Your task to perform on an android device: I purchased a new phone and will be using it from now on, thus I must sign out of this phone's account. 
Image 0: 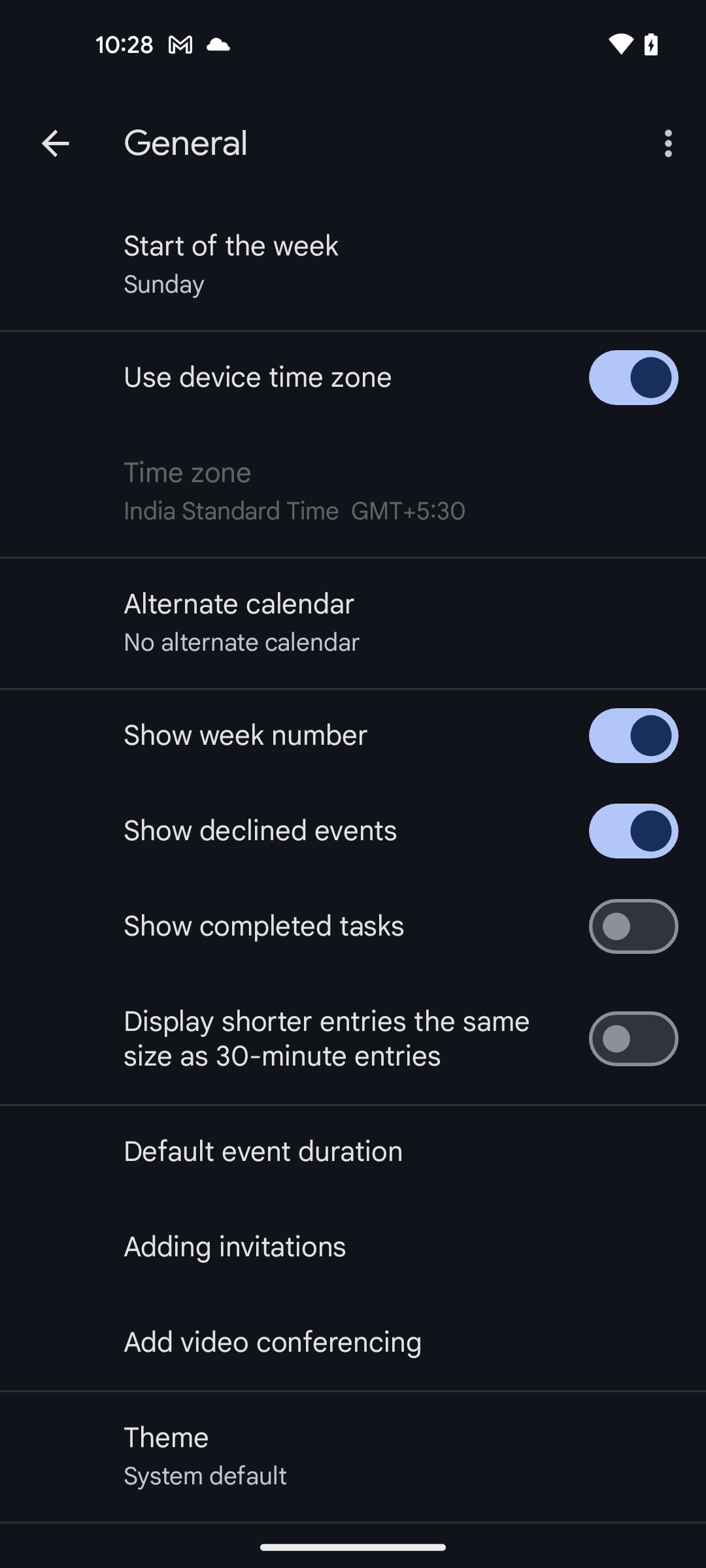
go back
Step 0: press back button
Image 2: 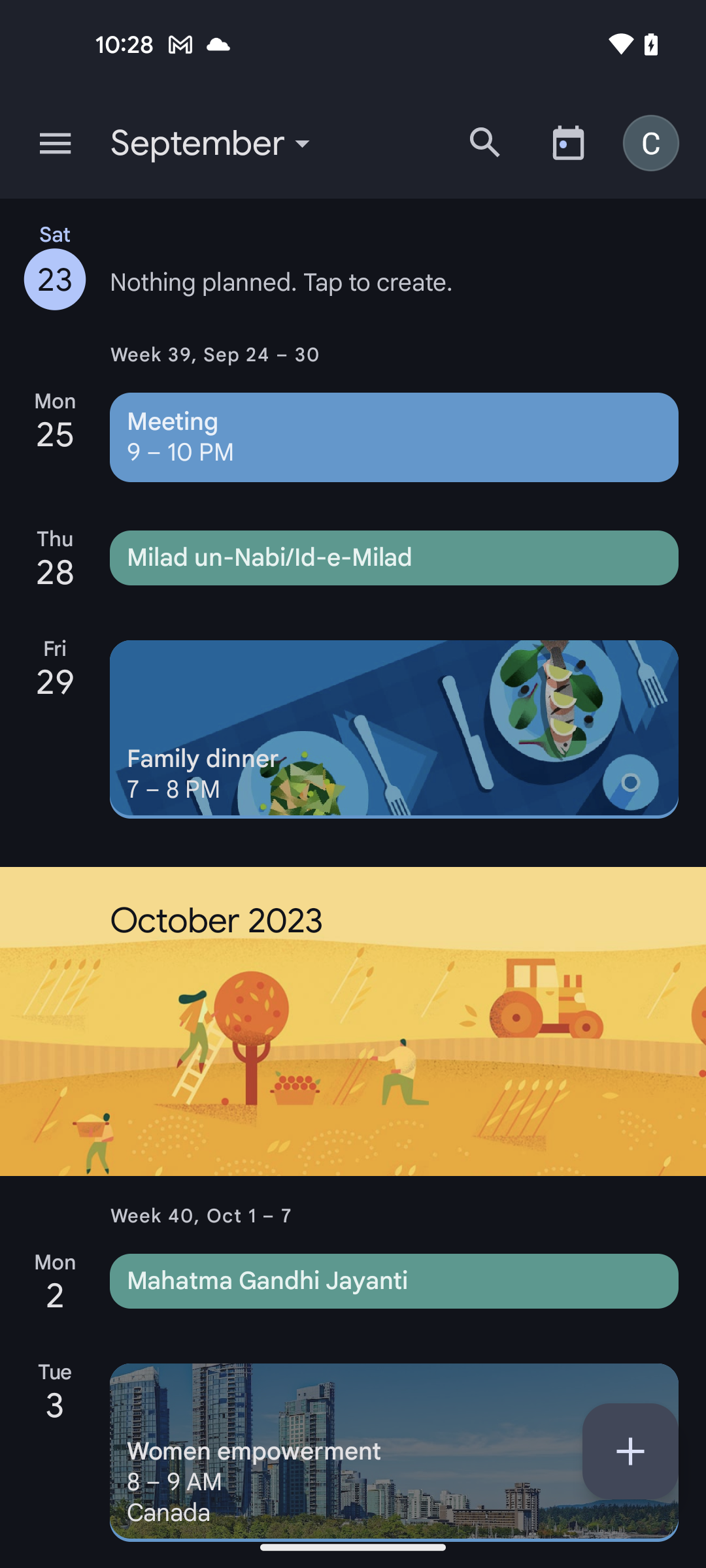
click on the profile icon at the top right corner of the screen
Step 2: click (658, 142)
Image 3: 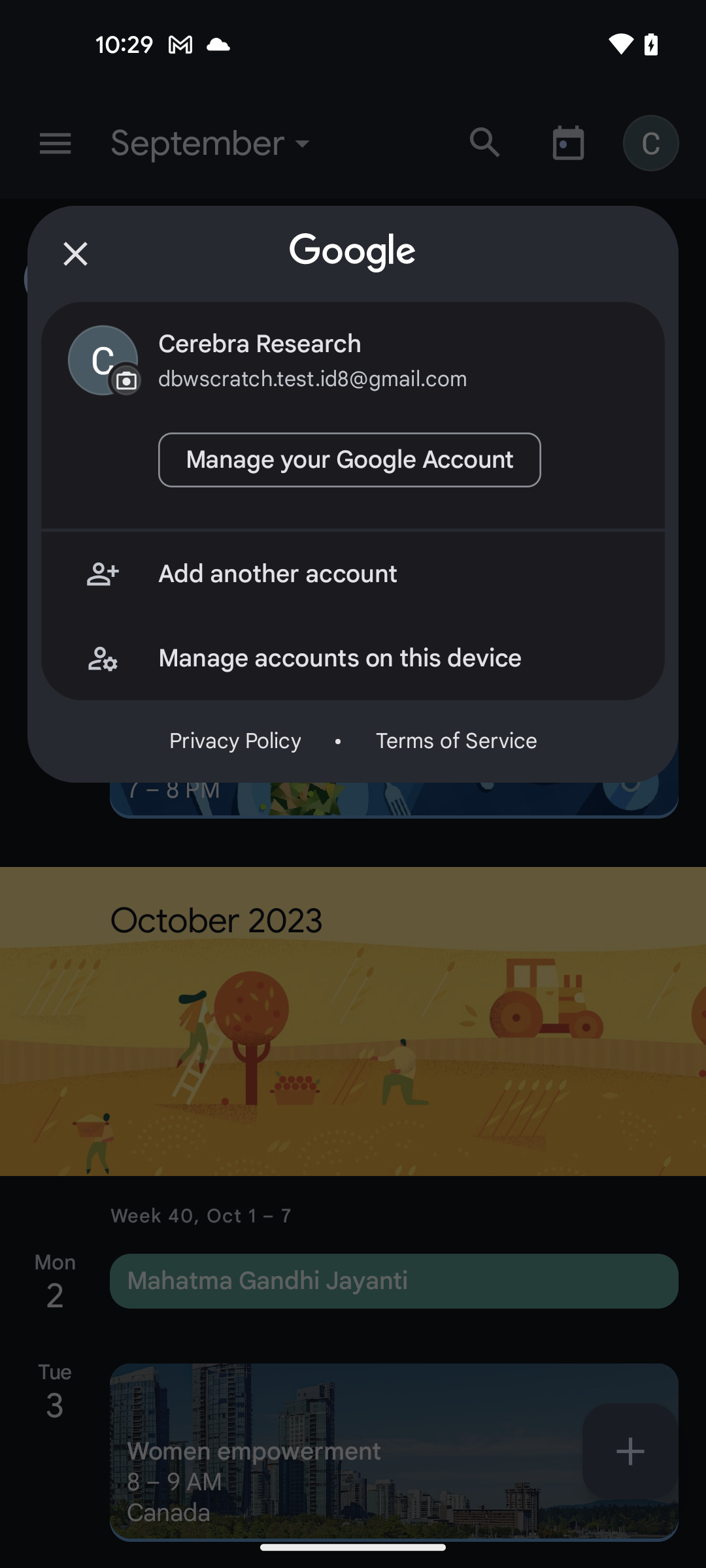
click on the Manage account on this device option
Step 3: click (397, 658)
Image 4: 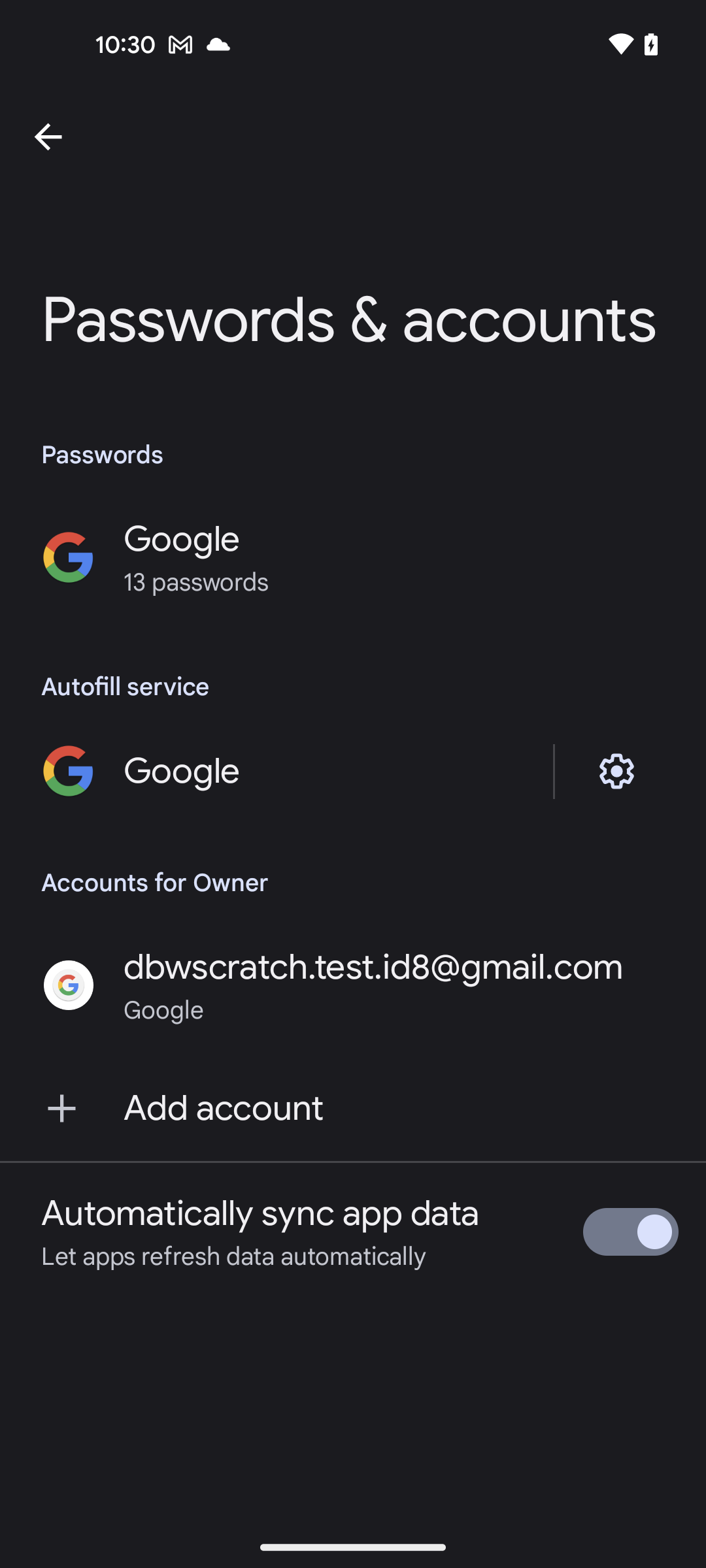
click on the Google account
Step 4: click (373, 967)
Image 5: 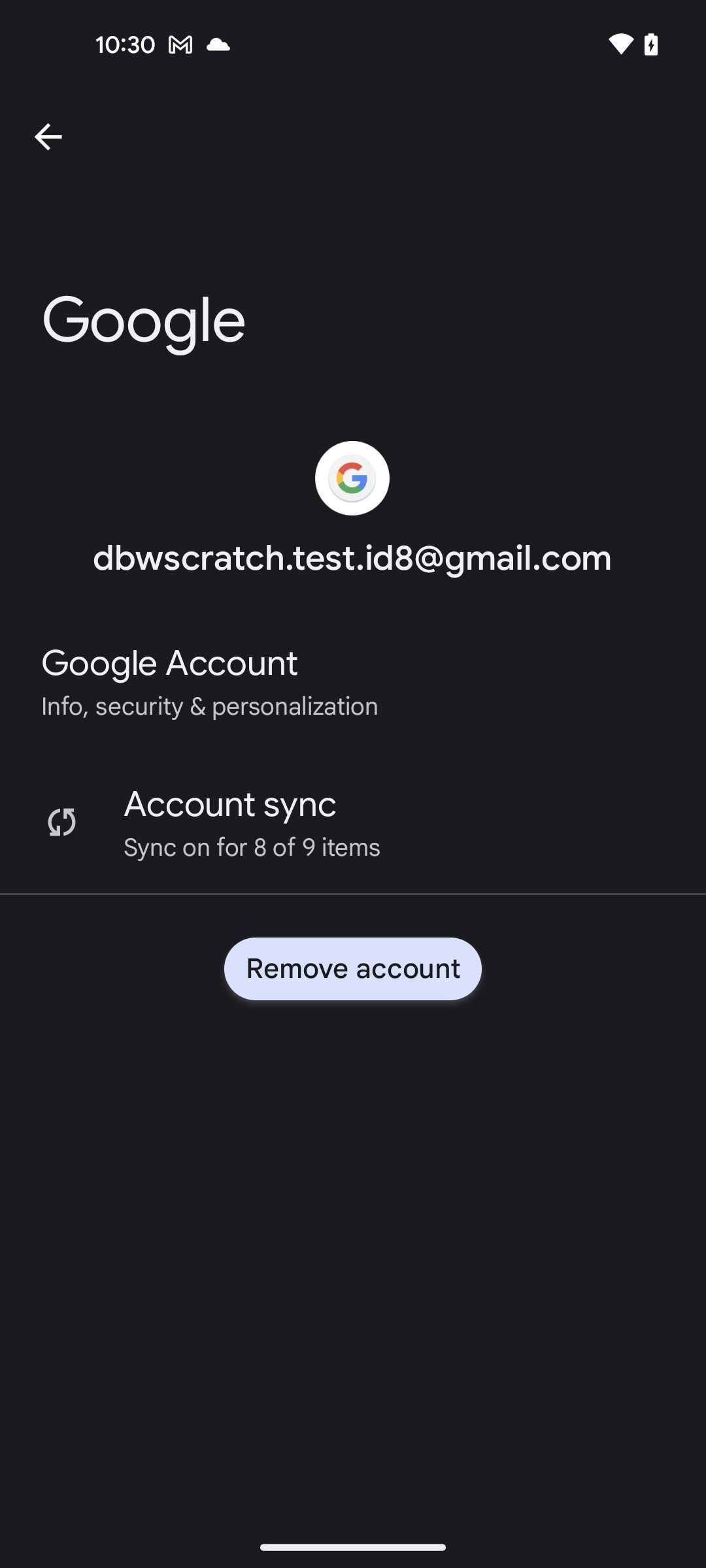
click on the remove account button
Step 5: click (353, 968)
Image 6: 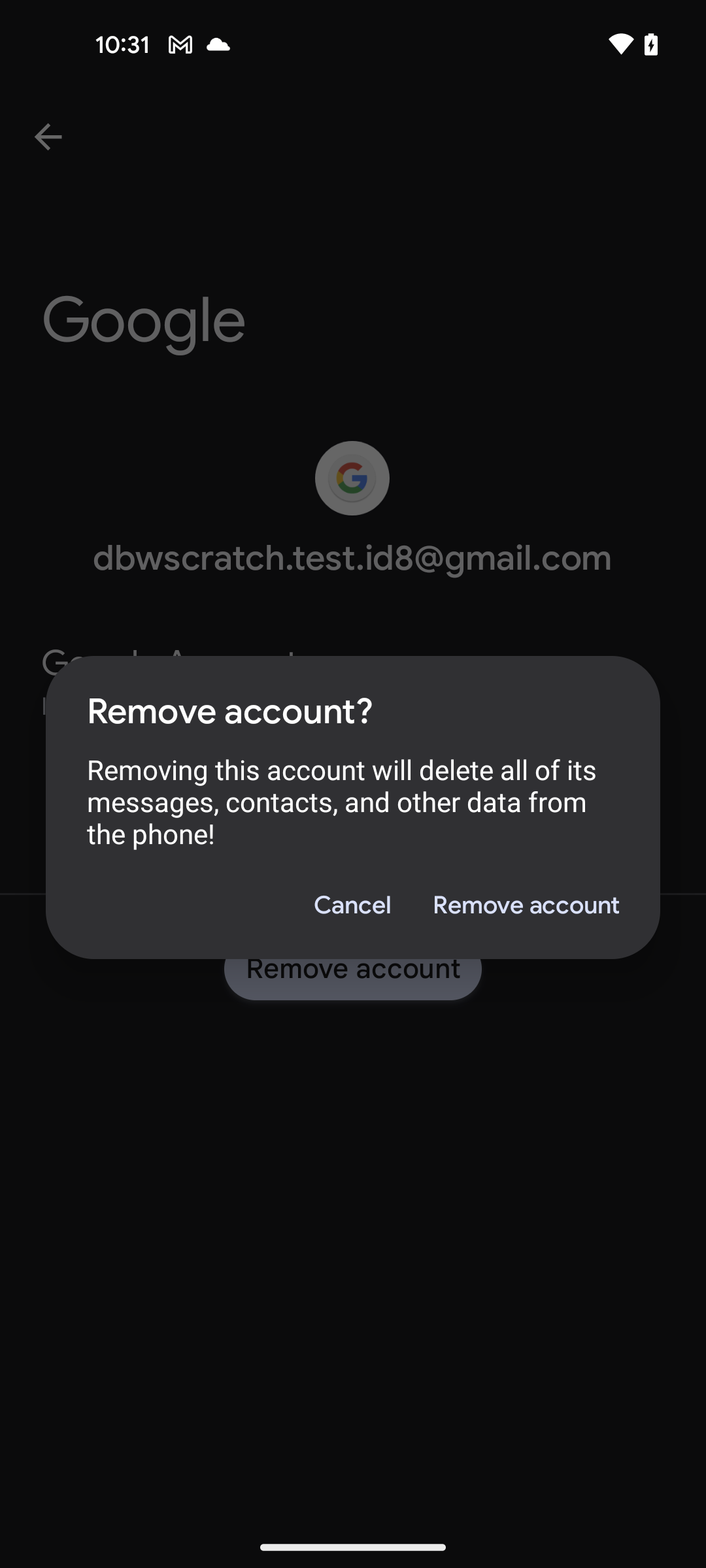
click on the remove account to confirm
Step 6: click (525, 905)